Your task to perform on an android device: Open Sketchbook app and add the red color in a large circle shape
Image 0: 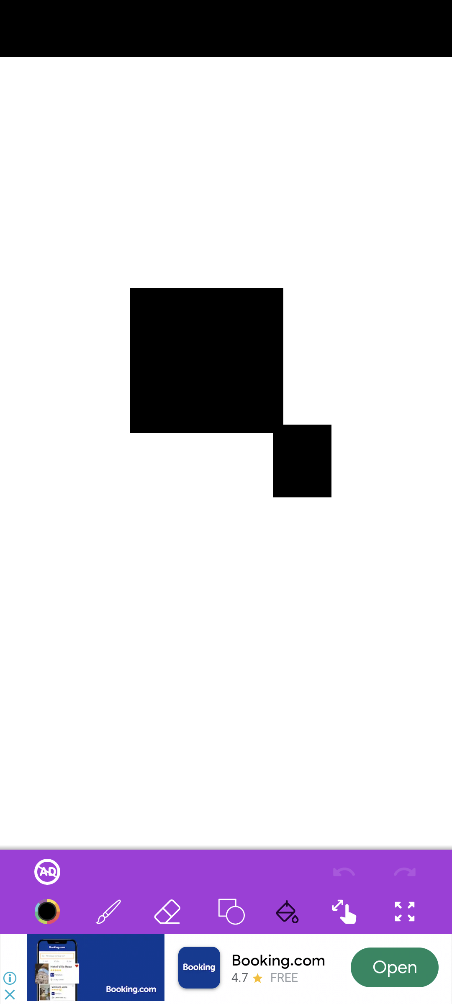
Open Sketchbook app
Step 0: open app "Sketchbook"
Image 1: 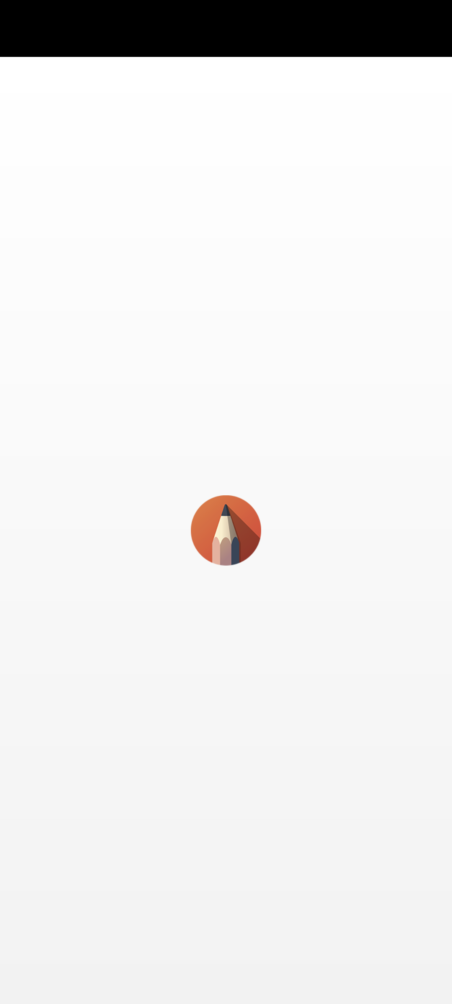
Open Sketchbook app
Step 1: wait
Image 2: 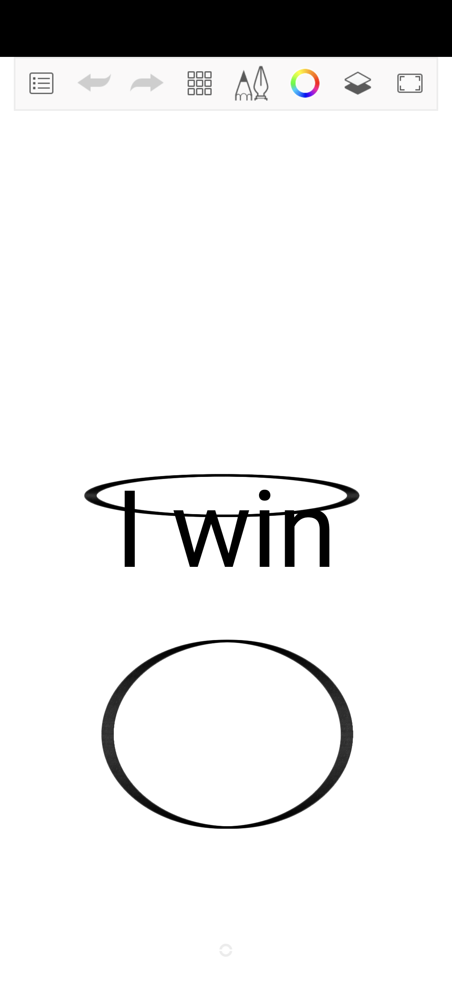
Click on the More icon at the top of the screen
Step 2: click (197, 83)
Image 3: 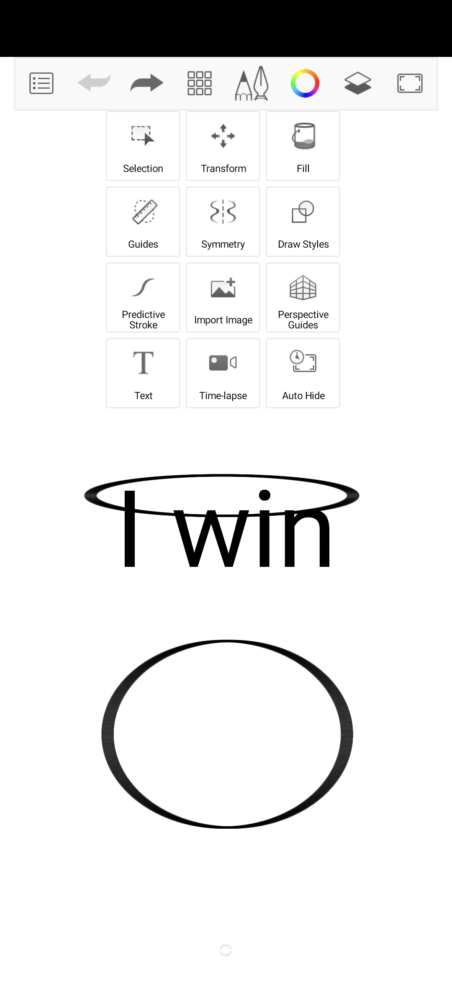
Click on the Fill option
Step 3: click (301, 137)
Image 4: 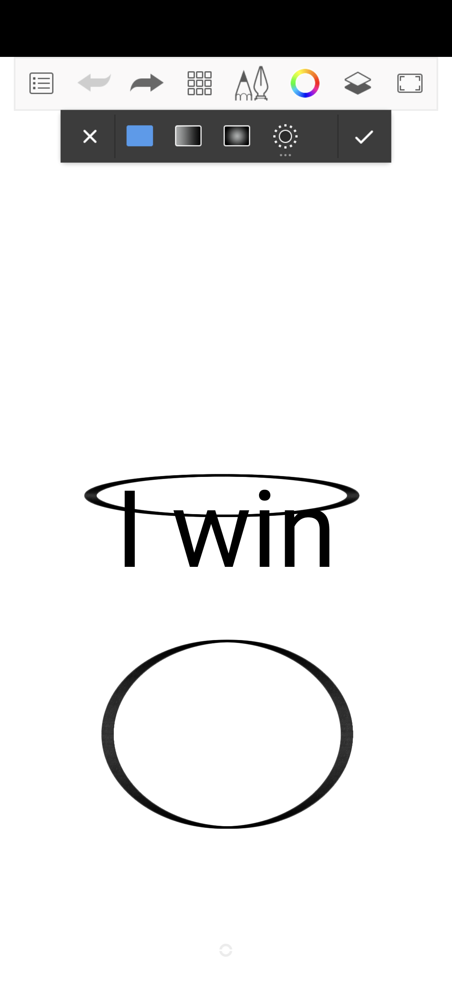
Click on the brightness icon 
Step 4: click (281, 135)
Image 5: 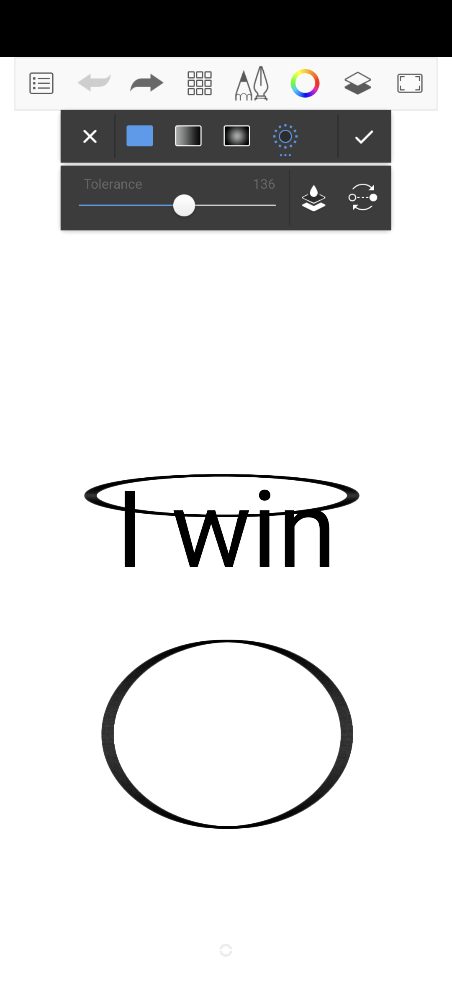
Click on the large circle to fill color
Step 5: click (289, 754)